Your task to perform on an android device: Add "iPhone 15 Pro Max (256GB) in Blue Titanium" to the cart of the Flipkart app.
Image 0: 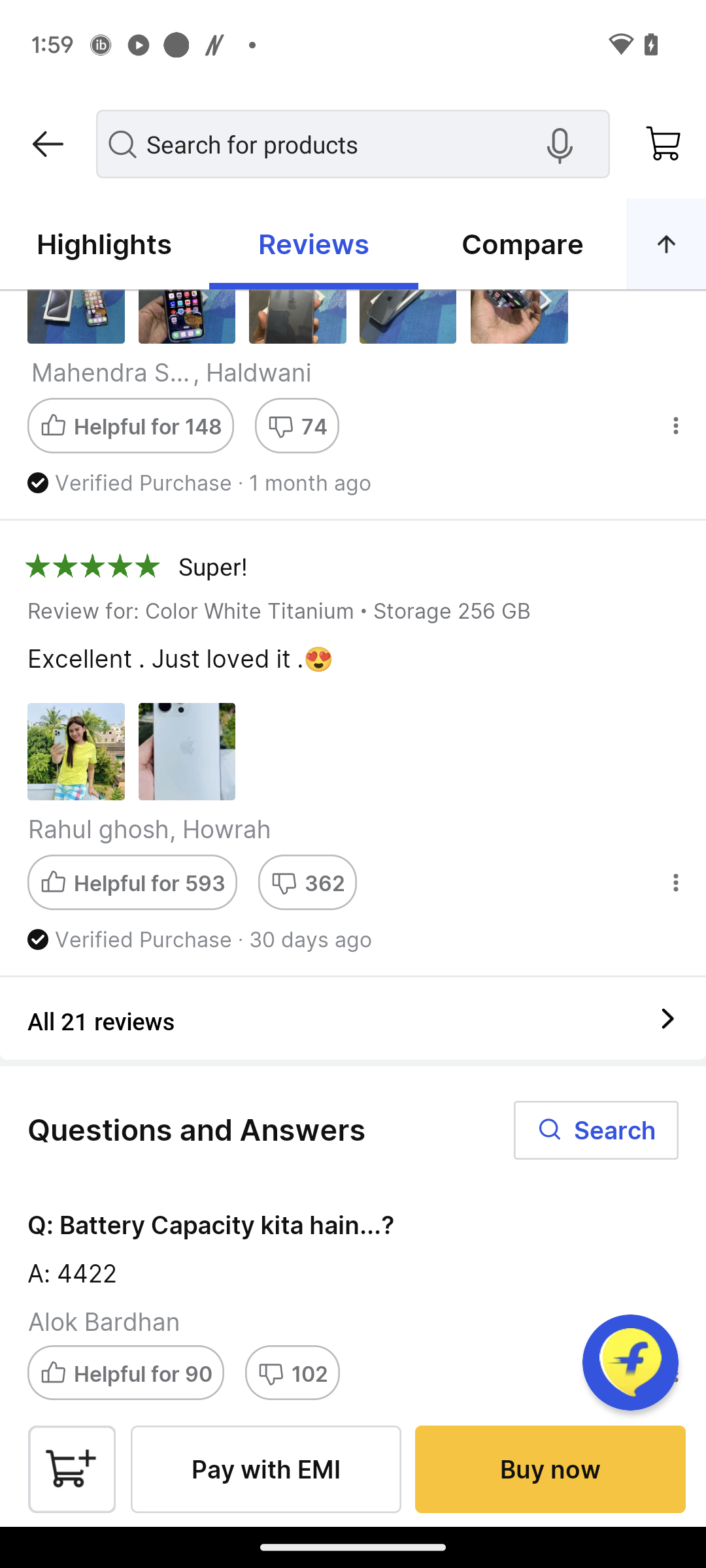
Click on the cart icon at the bottom  left corner of the screen.
Step 0: click (75, 1452)